Your task to perform on an android device: I want to set a timer for 6 minutes to listen to Duduk bell sound.
Image 1: 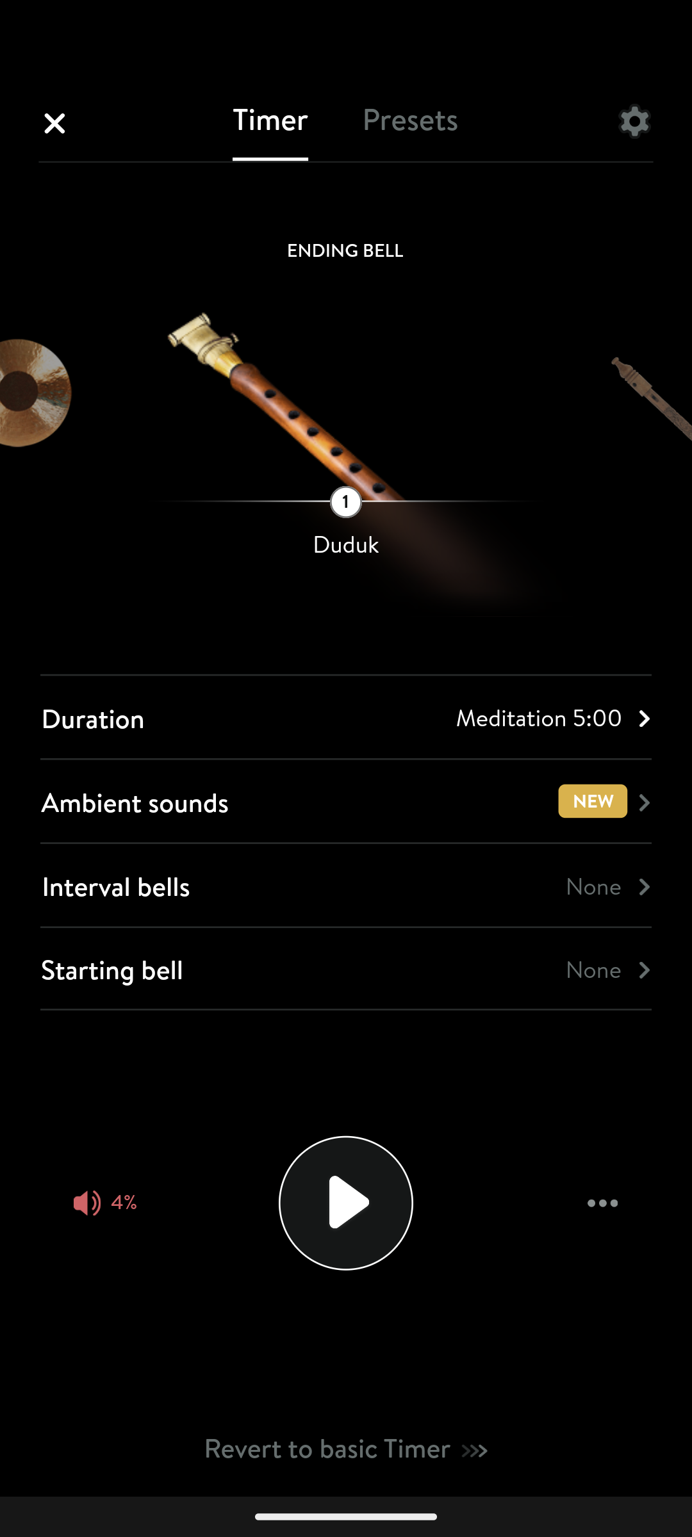
Click on the Duration option.
Step 1: click (345, 717)
Image 2: 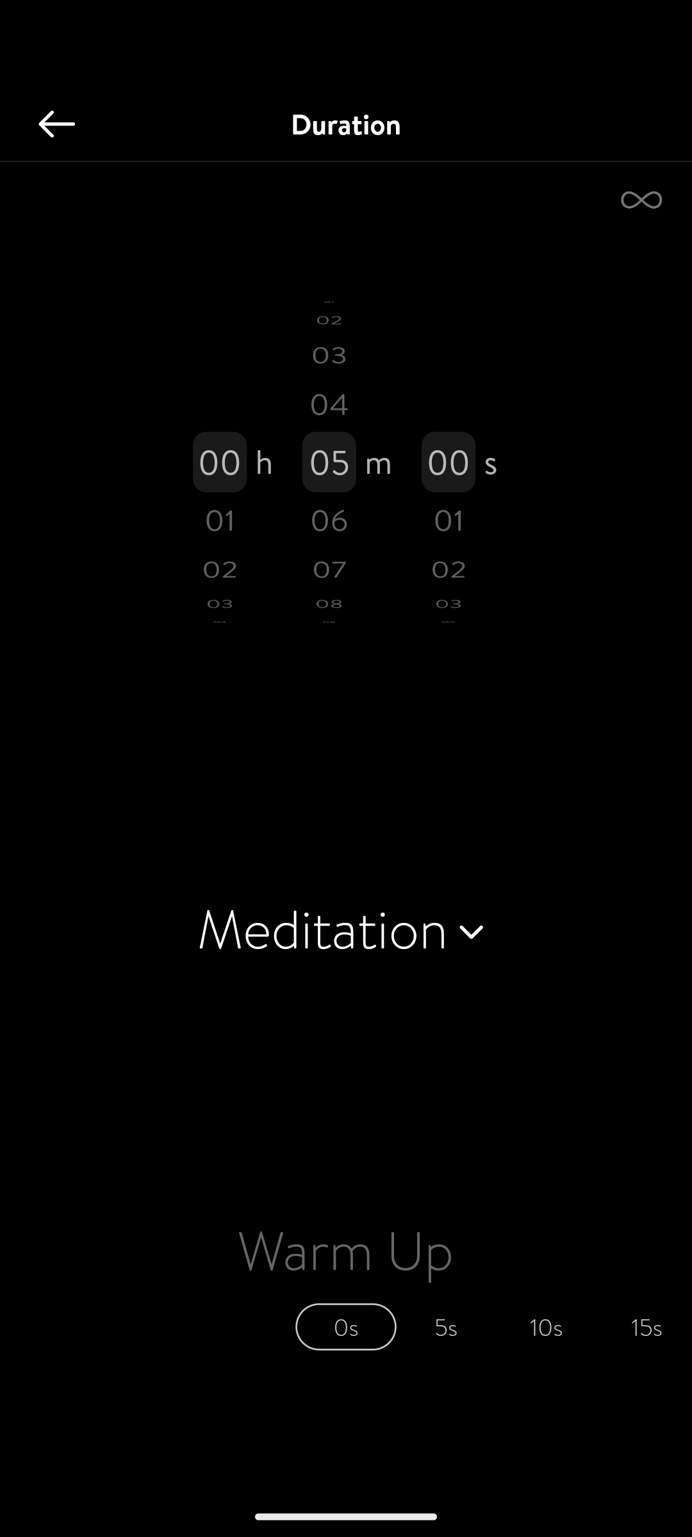
Swipe up the minute section to make it 6 minutes.
Step 2: scroll down
Image 3: 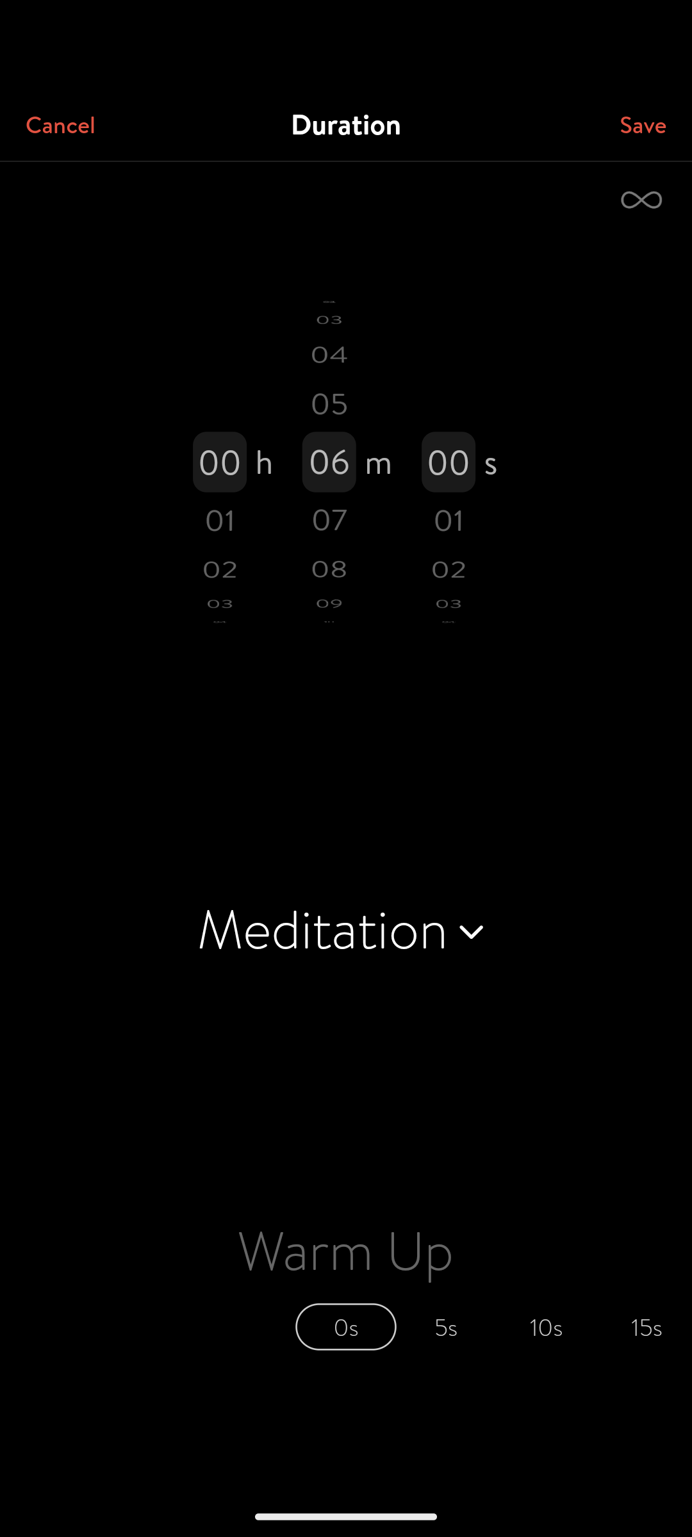
Click on save option.
Step 3: click (639, 124)